Your task to perform on an android device: I want to meditate on my own in the morning like breath in breath out type because i know this is very helpful for me to reduce my stress
Image 0: 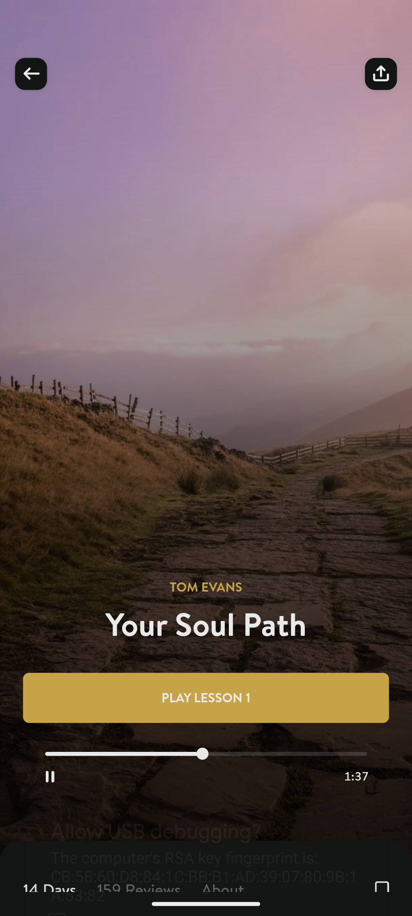
Go back to the screen
Step 0: press back button
Image 1: 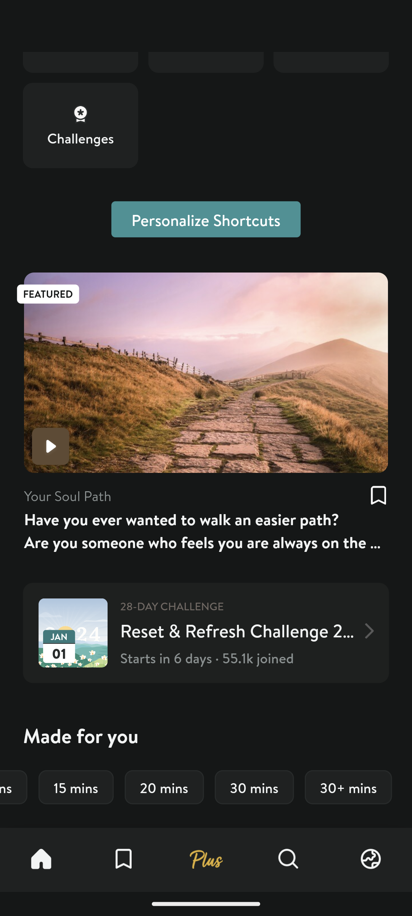
Scroll down to view the breathe option
Step 1: scroll up
Image 3: 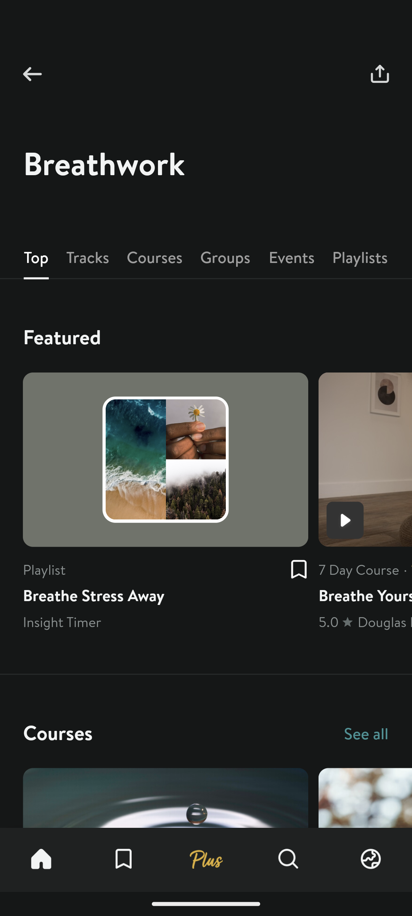
Click on the Breathe stress away playlist
Step 3: click (166, 508)
Image 4: 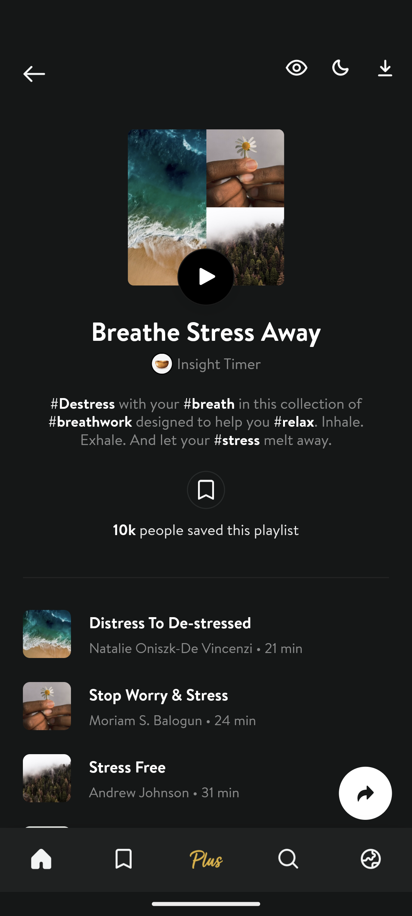
Click on the Distress to De- stressed video
Step 4: click (206, 634)
Image 5: 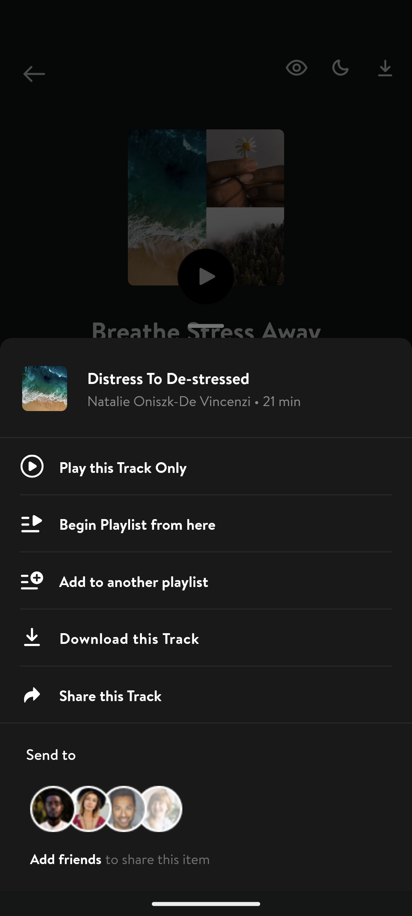
Click on the play icon
Step 5: click (206, 467)